Your task to perform on an android device: Pause the yoga timer after 30 seconds in the Alarm Clock Extreme app.
Image 1: 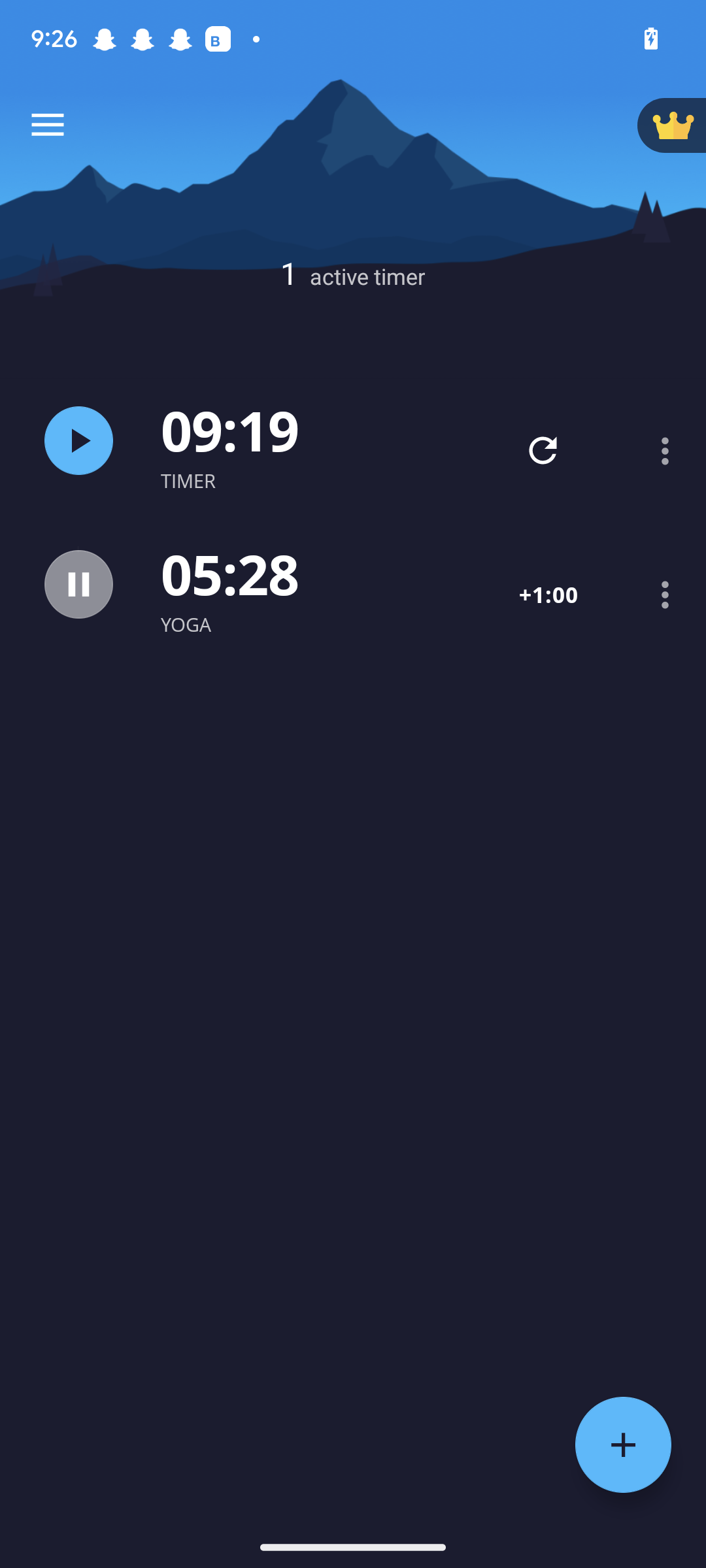
Click on pause icon on the left side of the screen.
Step 1: click (78, 584)